Your task to perform on an android device: I would like to extend the timer by 2 minutes
Image 0: 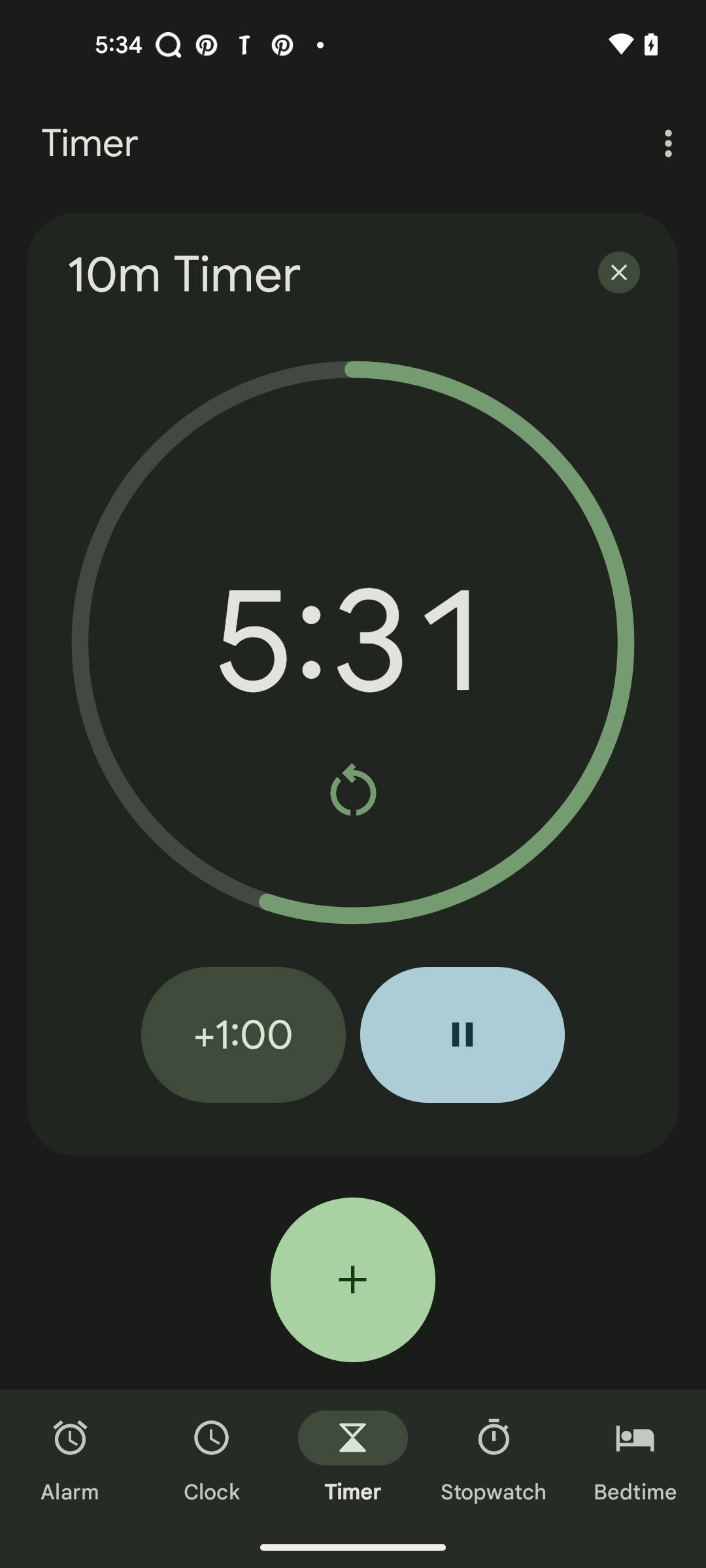
click on the +1:00 button twice to add 2 minutes
Step 0: click (243, 1034)
Image 1: 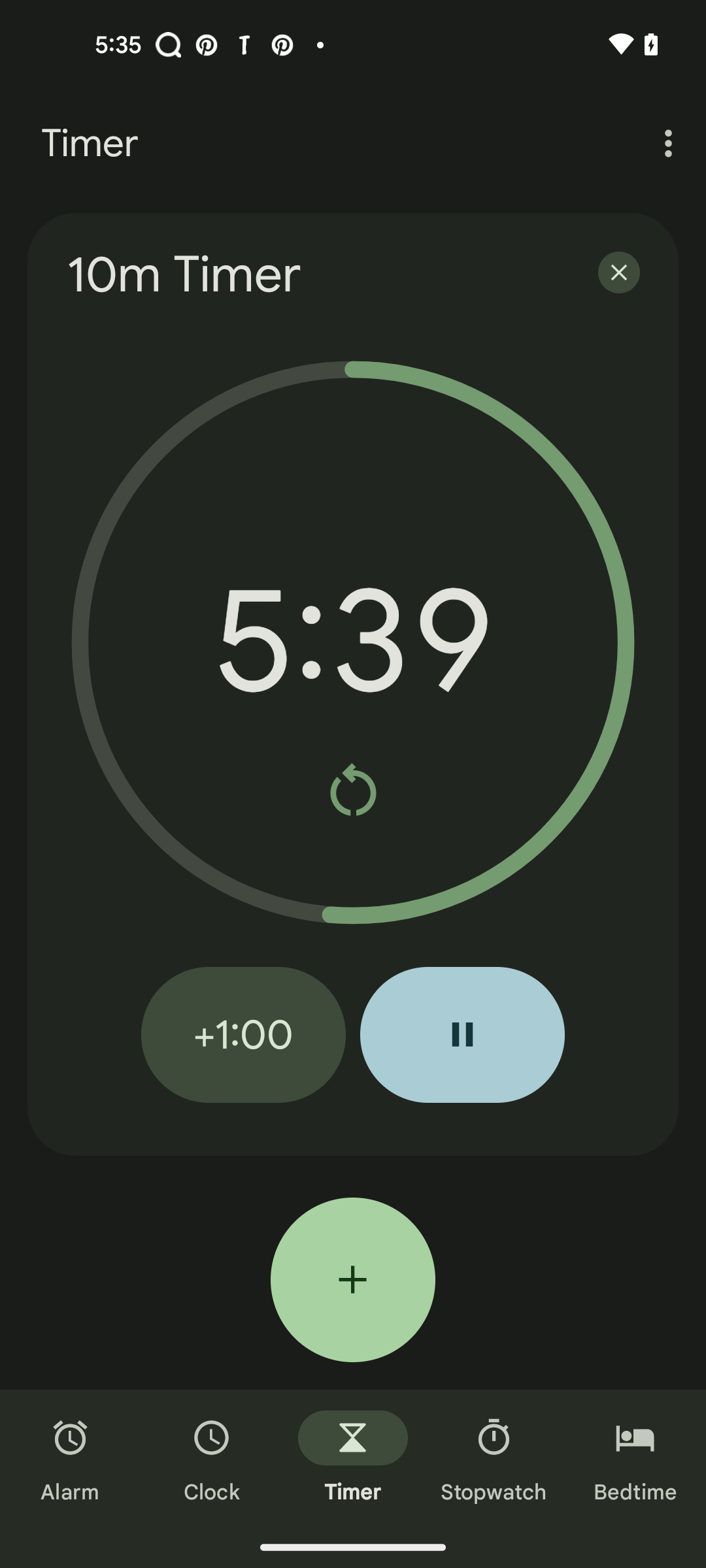
click on the +1:00 button twice to add 2 minutes
Step 1: click (243, 1034)